Your task to perform on an android device: Create a form using the customer satisfaction template with the title Research Customer Feedback Form 2023.
Image 0: 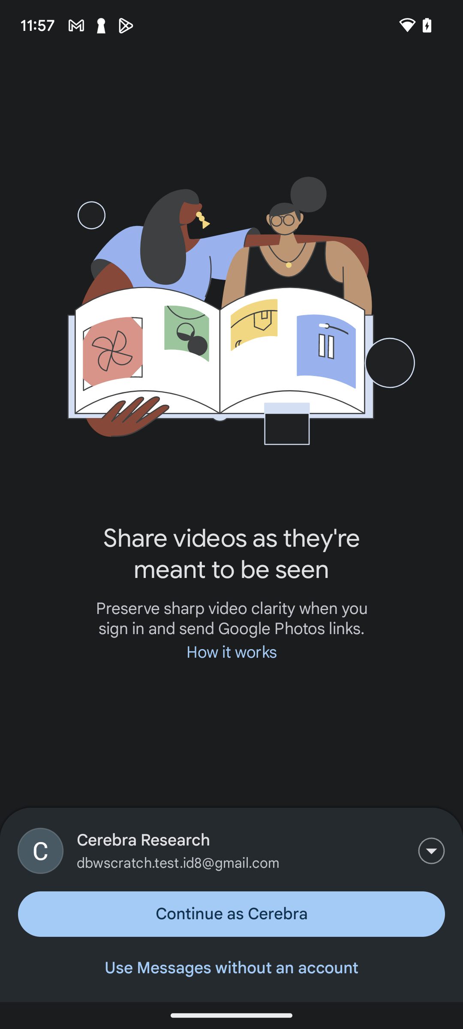
Open the formsApp.
Step 0: open app "FormsApp"
Image 1: 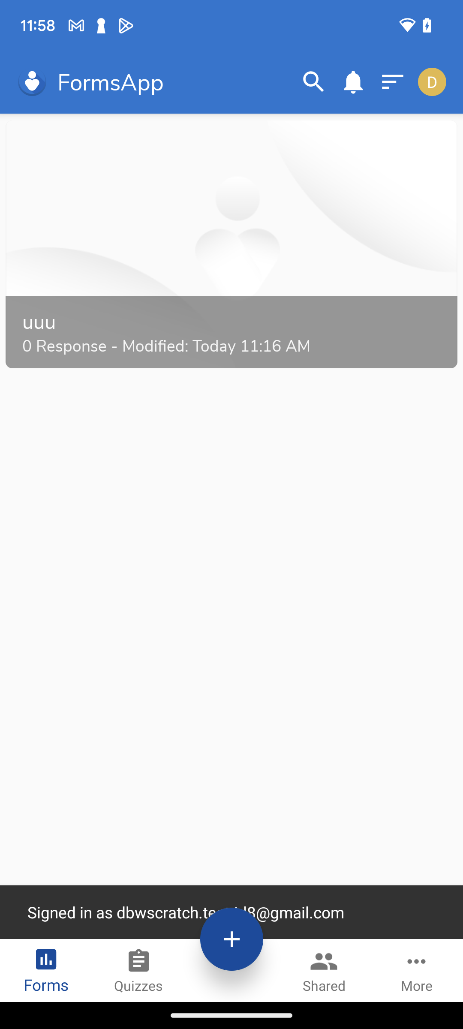
Click on the + icon presented in the middle of the bottom.
Step 1: click (231, 939)
Image 2: 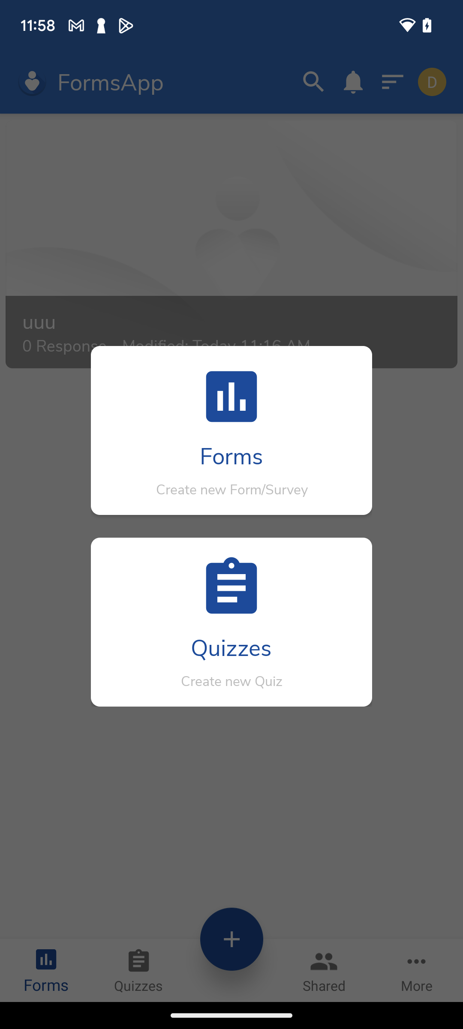
Click on the Forms option.
Step 2: click (231, 454)
Image 3: 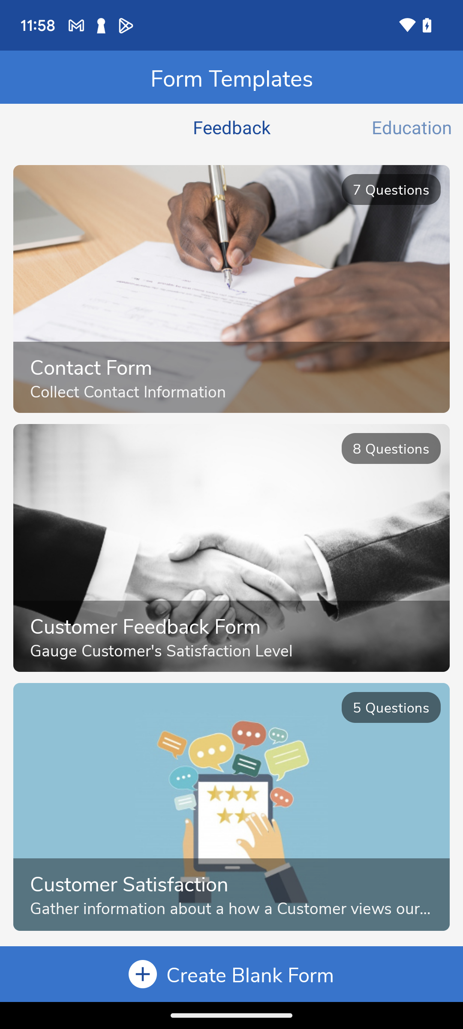
Click on the customer feedback form template.
Step 3: click (231, 548)
Image 4: 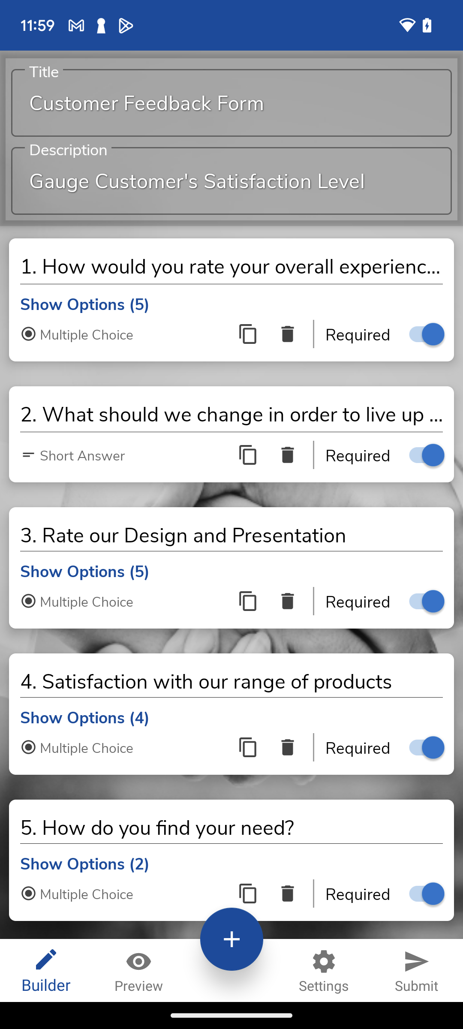
Click on the title box presented at the top of the screen.
Step 4: click (231, 103)
Image 5: 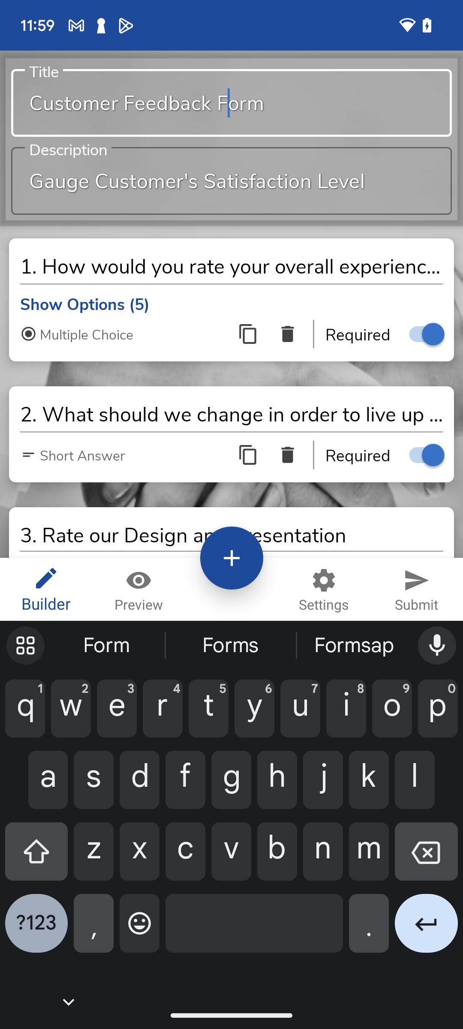
Type Research Customer Satisfaction Form 2023 in the title box.
Step 5: type "Research Customer Satisfaction Form 2023"